Your task to perform on an android device: I want to save this open document as My Daily Routine. So save this open document as My Daily Routine in the Docs app.
Image 0: 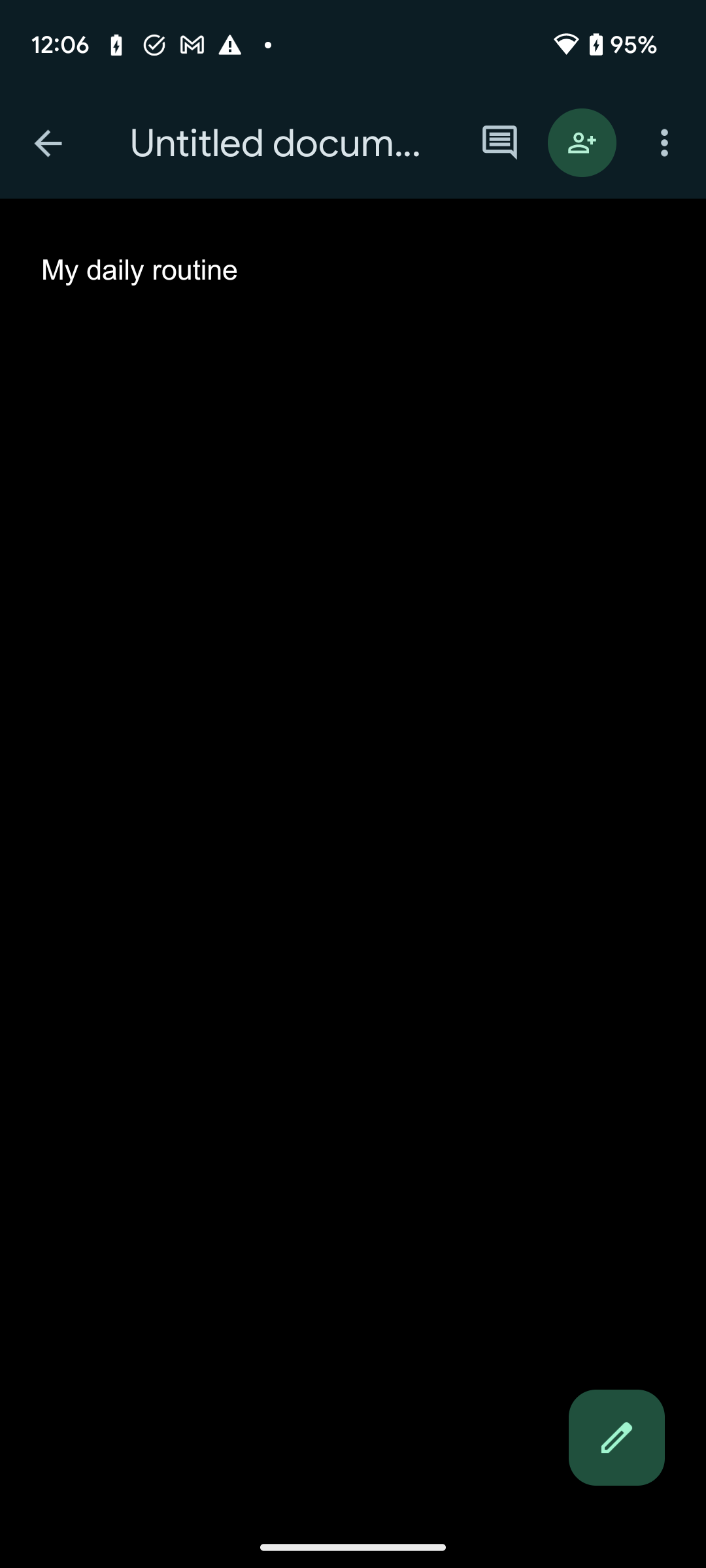
Click on the Untitled document at the top of the screen to rename this document.
Step 0: click (277, 143)
Image 1: 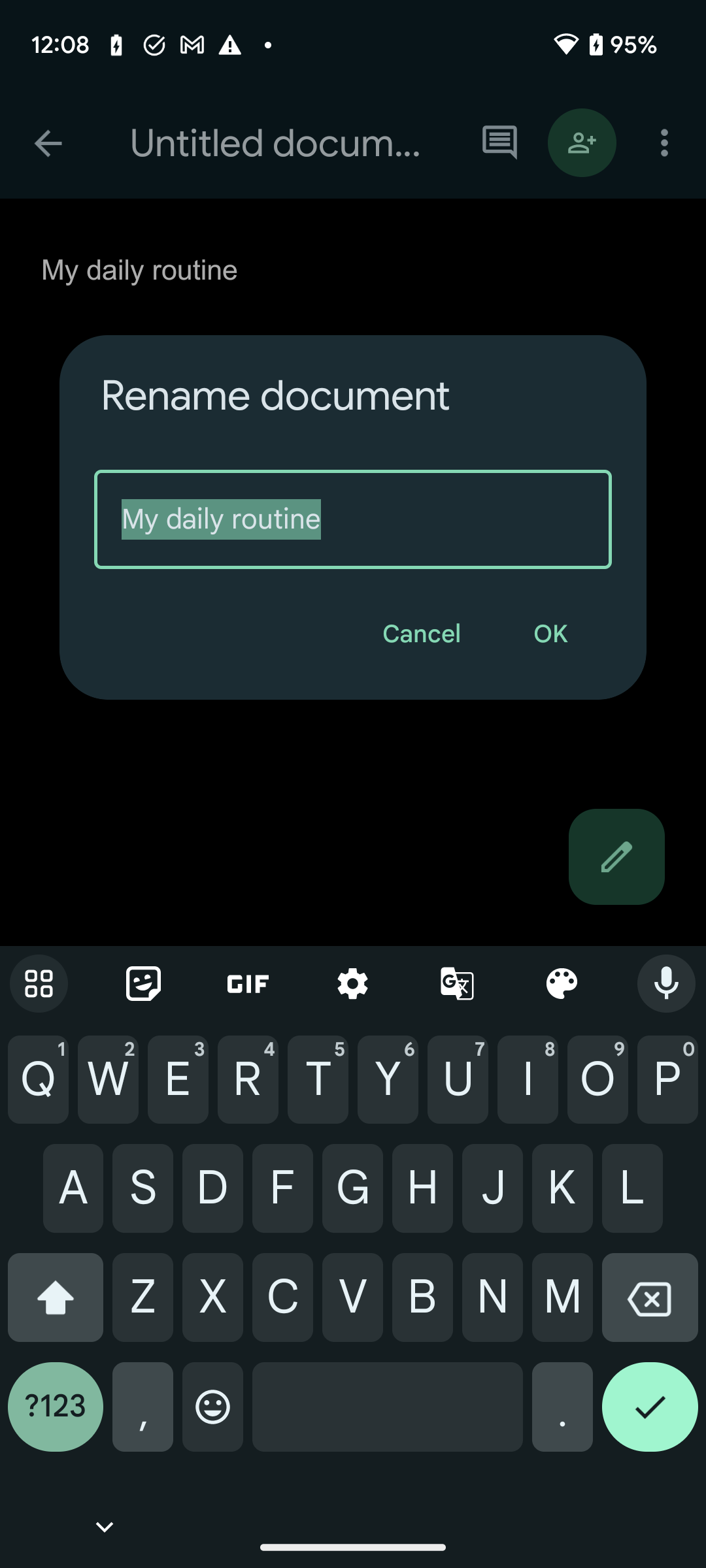
Type My Daily Routine in the title section of this document.
Step 1: type "My Daily Routine"
Image 2: 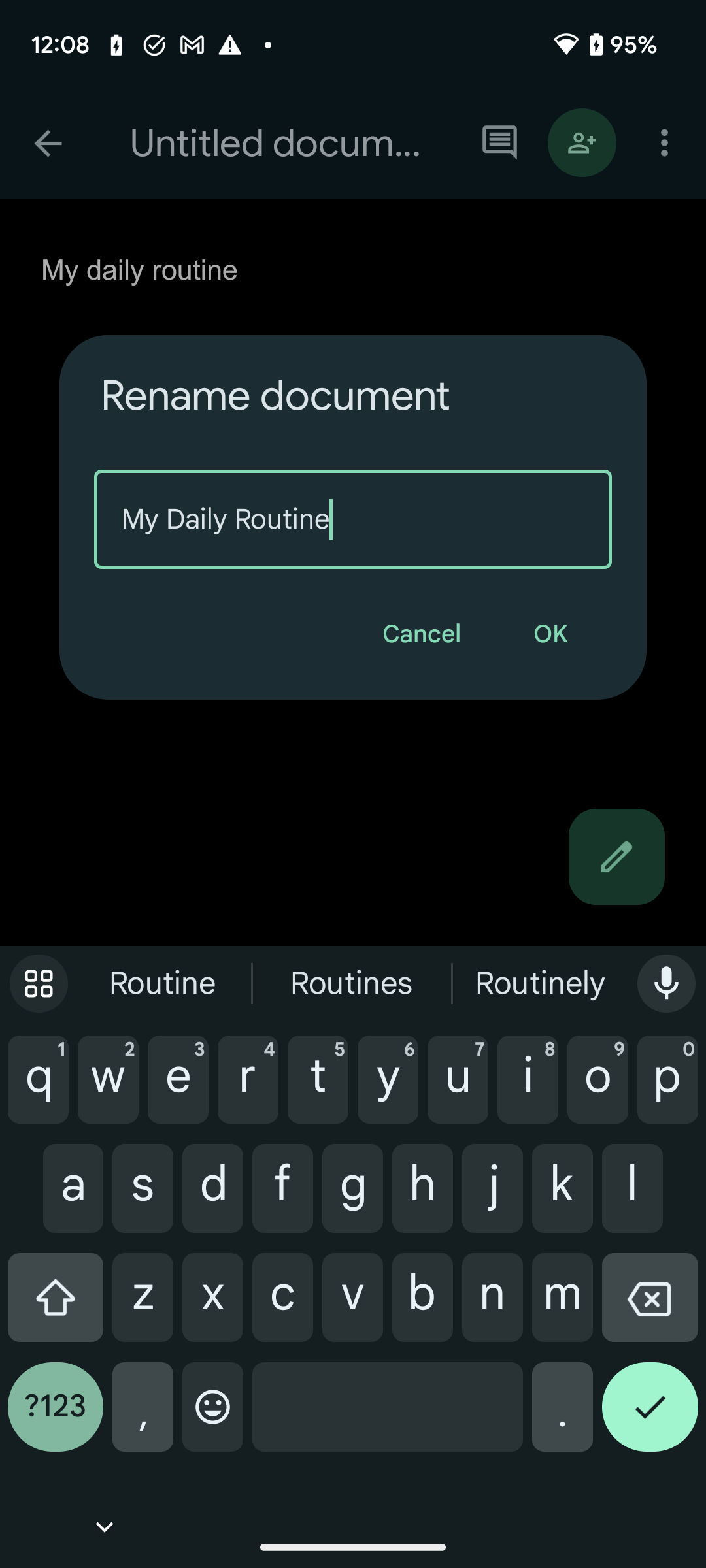
Click on the OK button to save this document.
Step 2: click (550, 634)